Your task to perform on an android device: One of my Friend suggested that I record my voice with 32 kHz quality for a better audio file in the Smart recorder app.
Image 0: 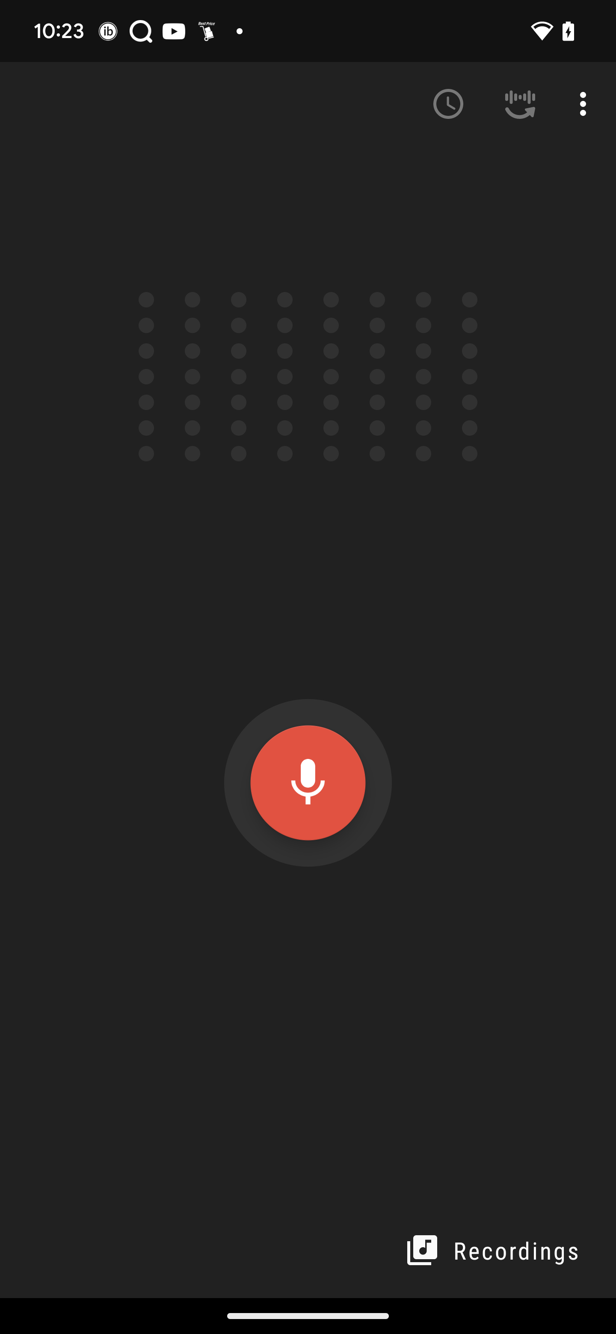
Click on the three dots at the top right corner of the screen
Step 0: click (586, 103)
Image 1: 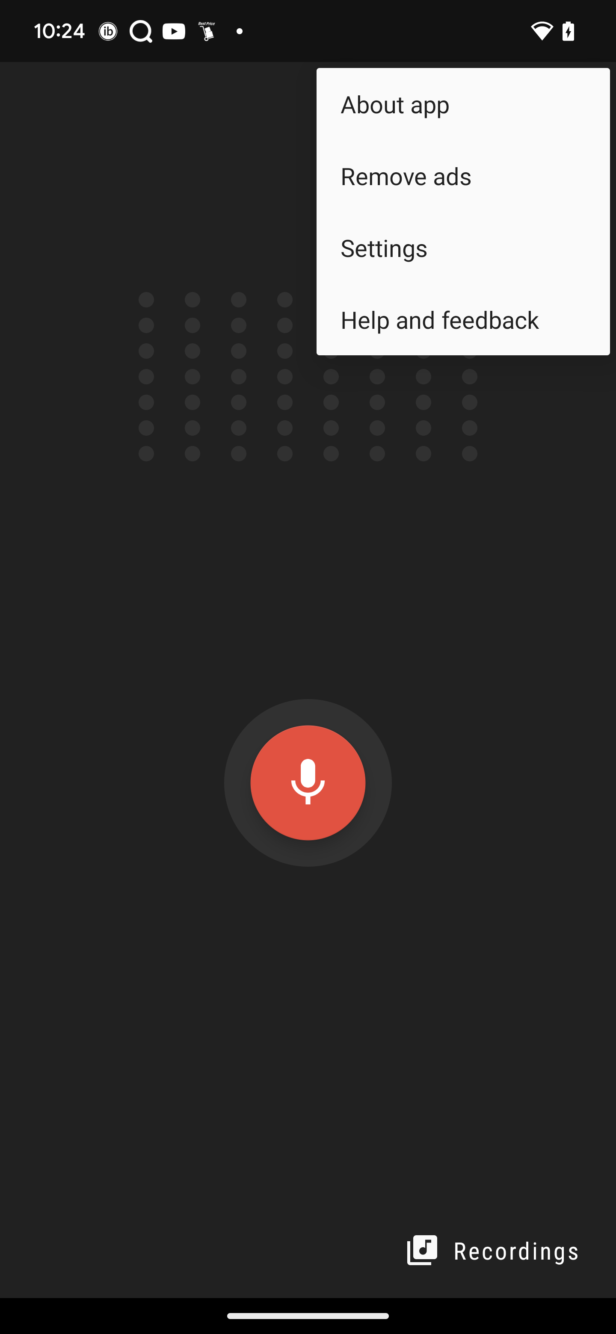
Click on the setting option
Step 1: click (463, 248)
Image 2: 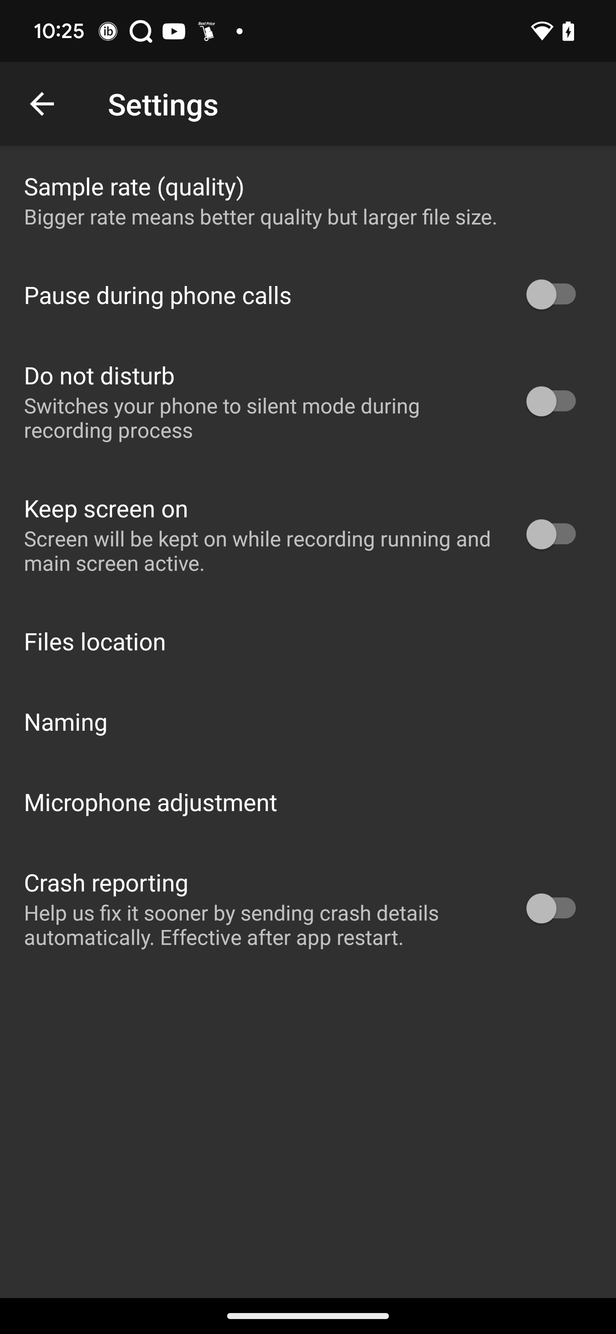
Click on the sample rate
Step 2: click (261, 216)
Image 3: 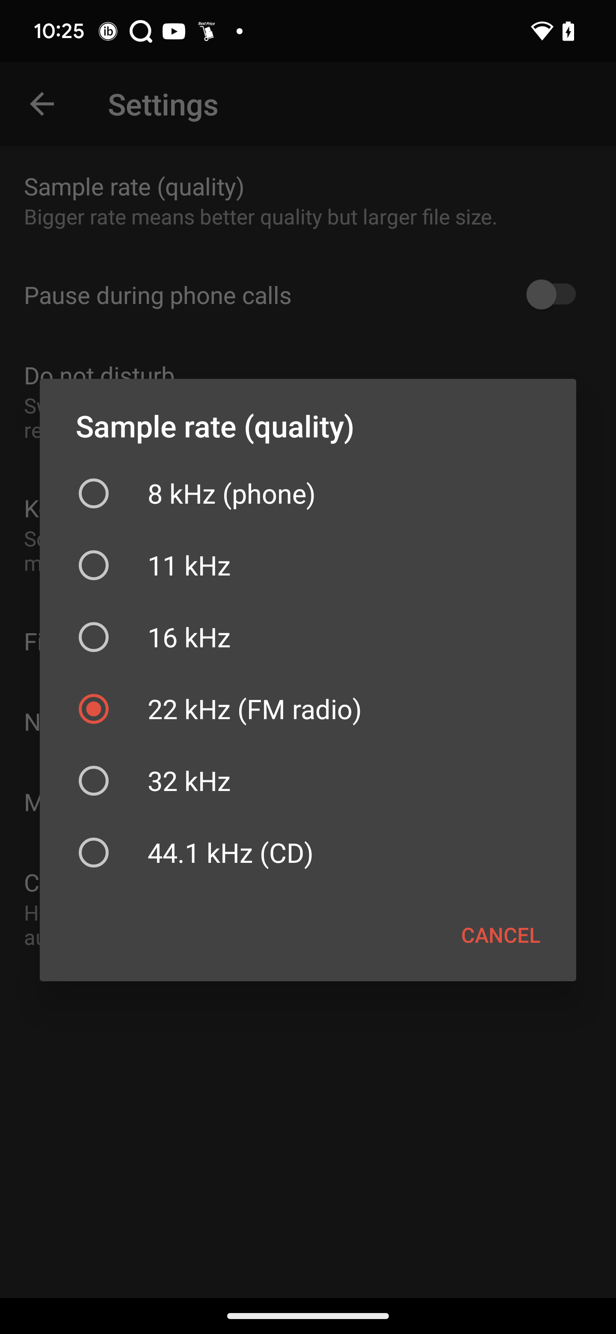
Click on the 32 kHz option
Step 3: click (308, 780)